Your task to perform on an android device: Find a book " DOLPH HEYLIGER by Washington Irving" in the eReader Prestigio app
Image 0: 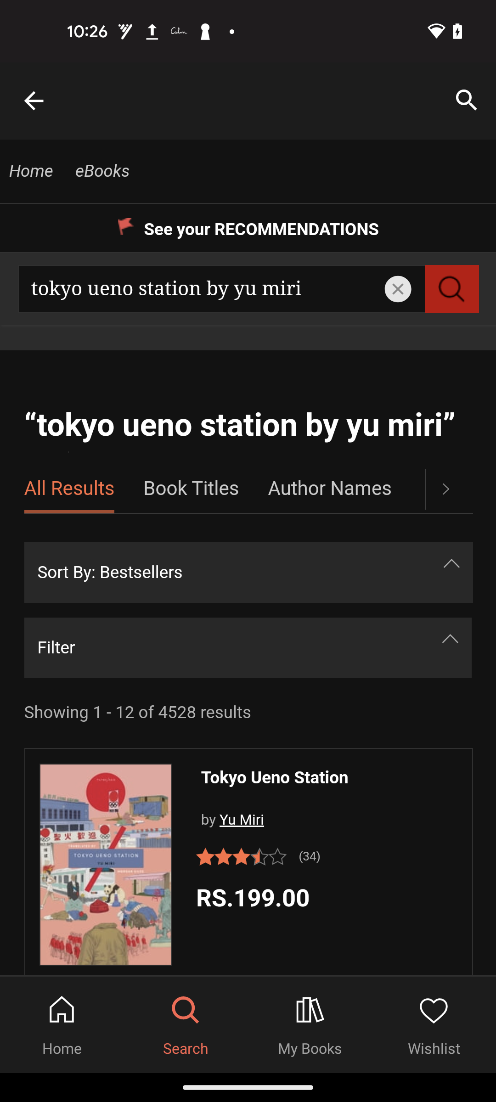
Open eReader Prestigio app
Step 0: open app "eReader Prestigio"
Image 1: 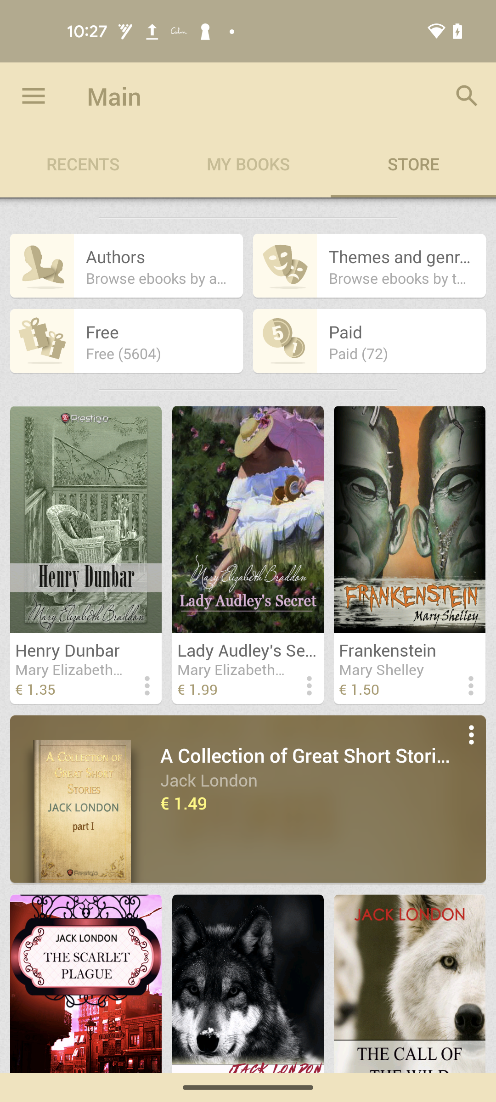
Click on the search icon at the top right corner of the screen
Step 1: click (467, 96)
Image 2: 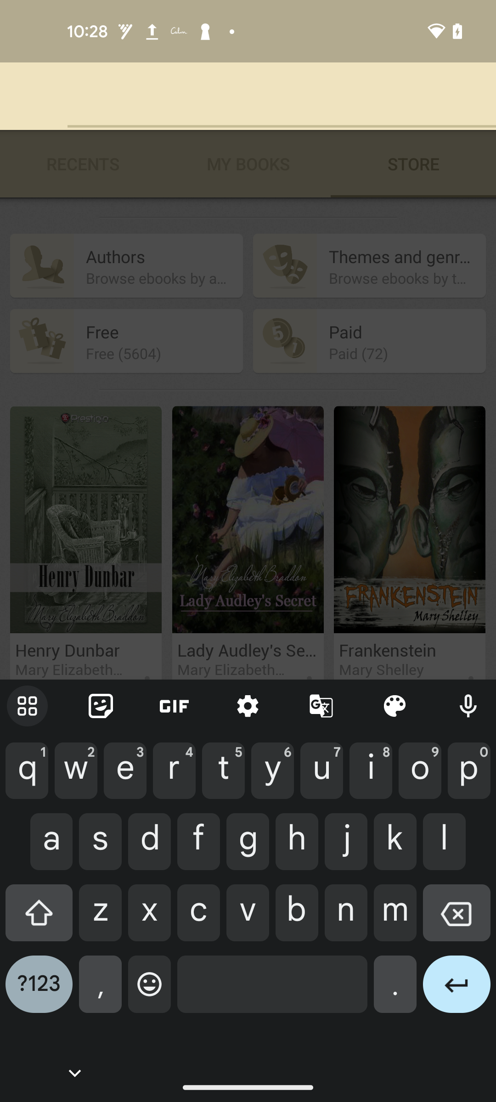
Search for DOLPH HEYLIGER by Washington Irving
Step 2: type "DOLPH HEYLIGER by Washington Irving"
Image 3: 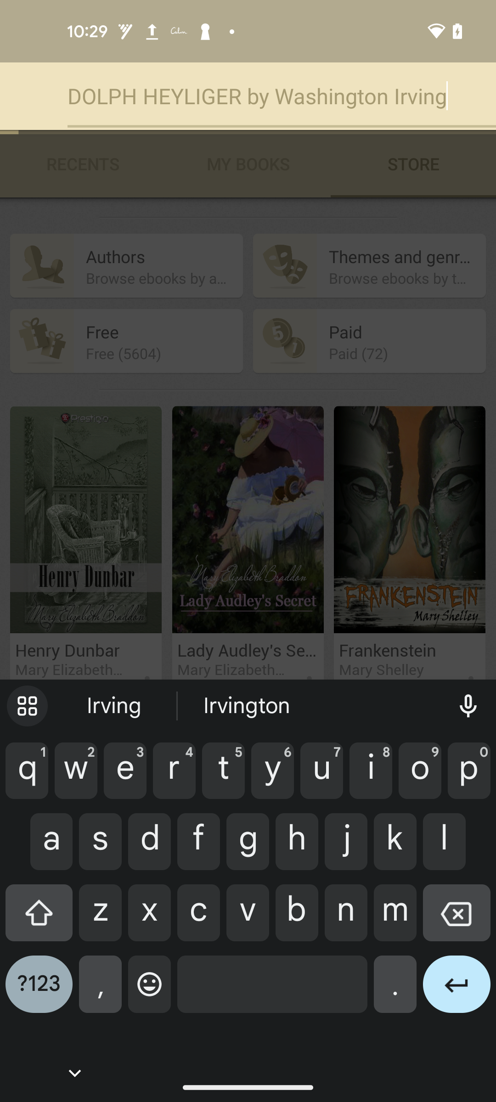
Search for DOLPH HEYLIGER by Washington Irving
Step 3: wait